Your task to perform on an android device: I wish to designate the reminder for the client meeting as completed because it is no longer necessary.
Image 0: 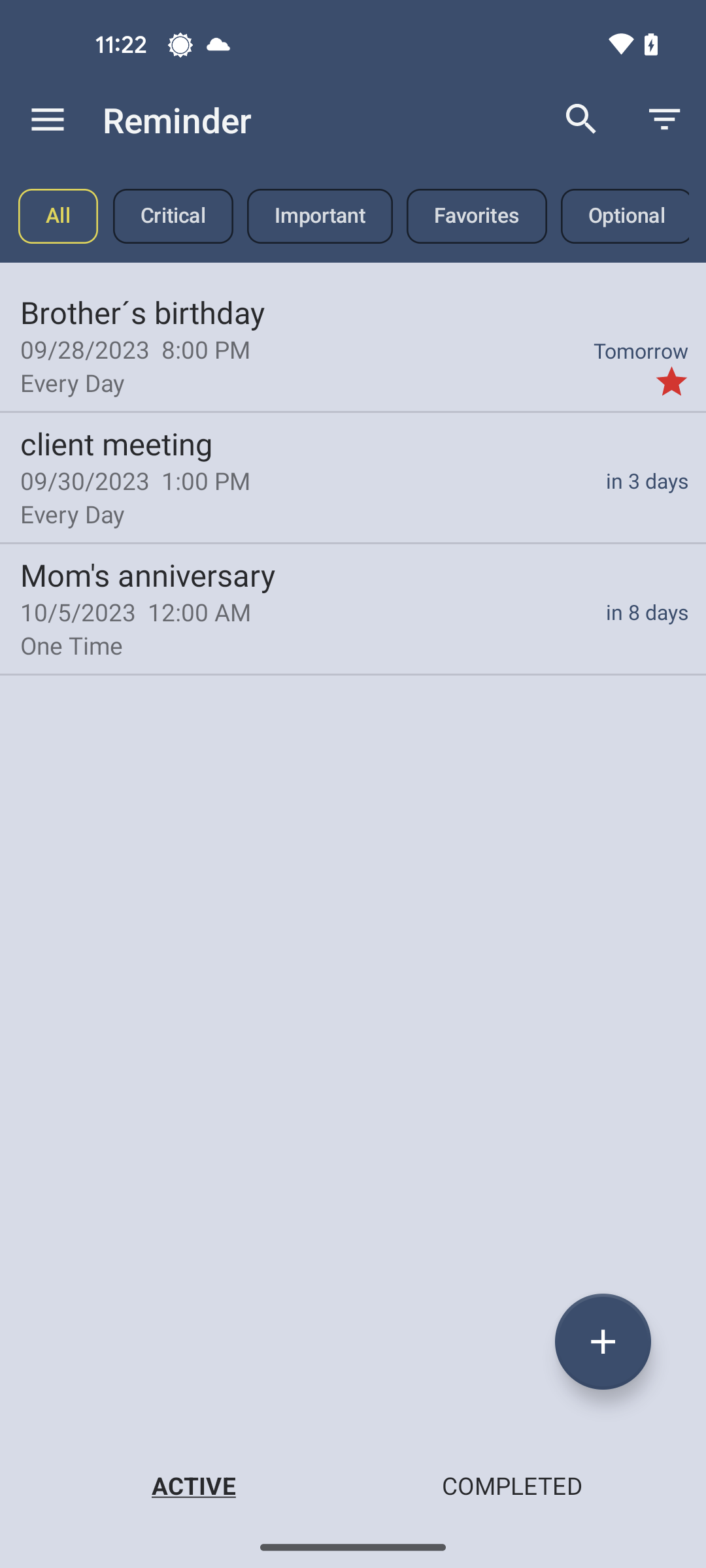
Tap on the client meeting reminder
Step 0: click (353, 476)
Image 1: 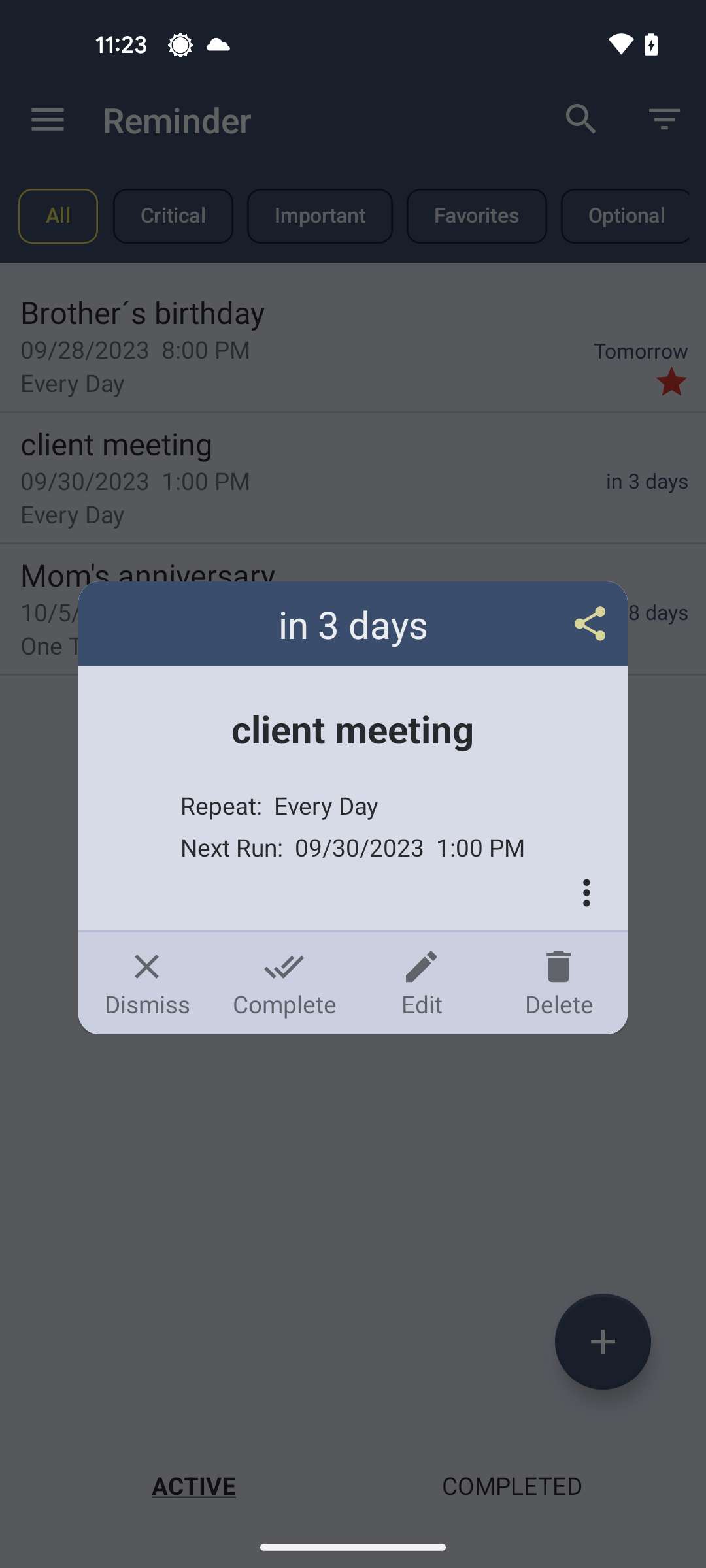
Tap on the complete option
Step 1: click (284, 983)